Your task to perform on an android device: I also want to search for hotels to stay at after reaching Berlin. I'm looking for a hotel with a single room, and the stay dates are January 1, 2024, to January 5, 2024, so search for the hotel in Berlin, Germany, for a stay on these days in the ixigo app.
Image 0: 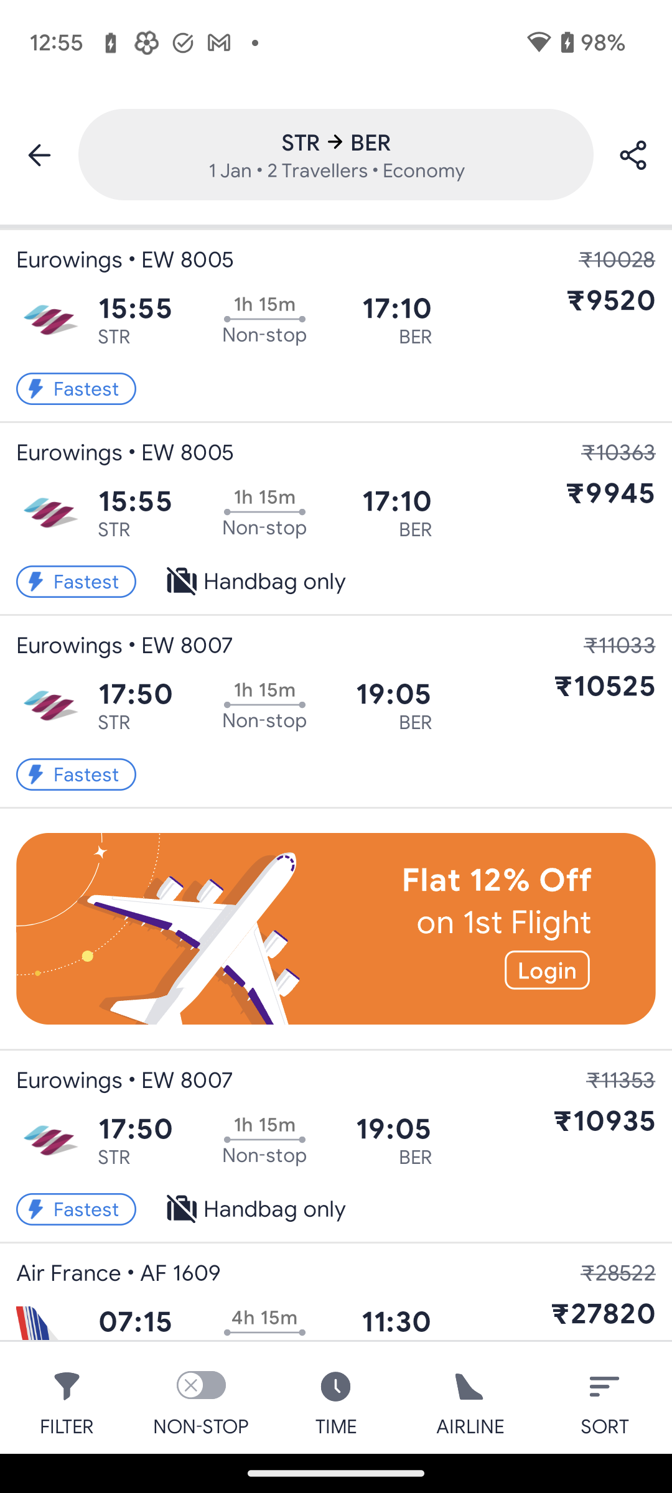
Go back to the previous page to view the find hotels option
Step 0: press back button
Image 1: 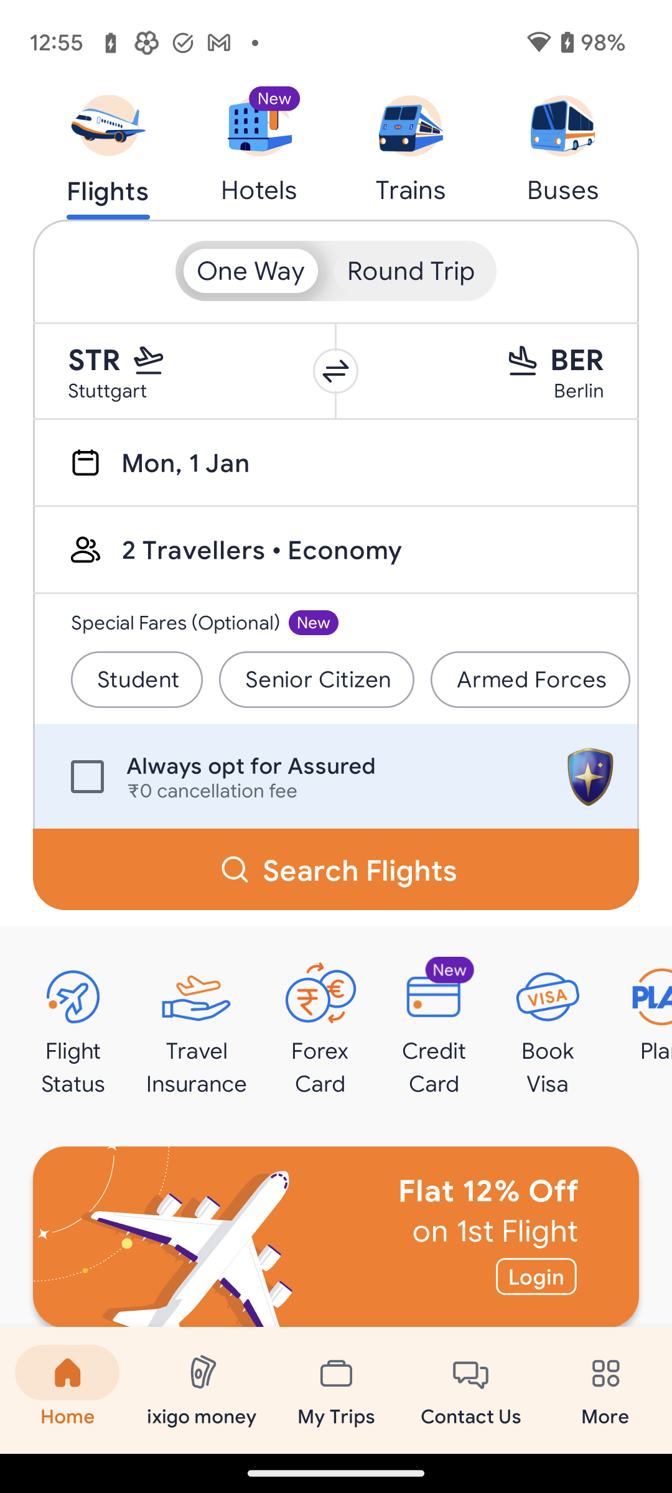
Click on the hotels tab icon at the top of the screen to search for the hotels
Step 1: click (259, 126)
Image 2: 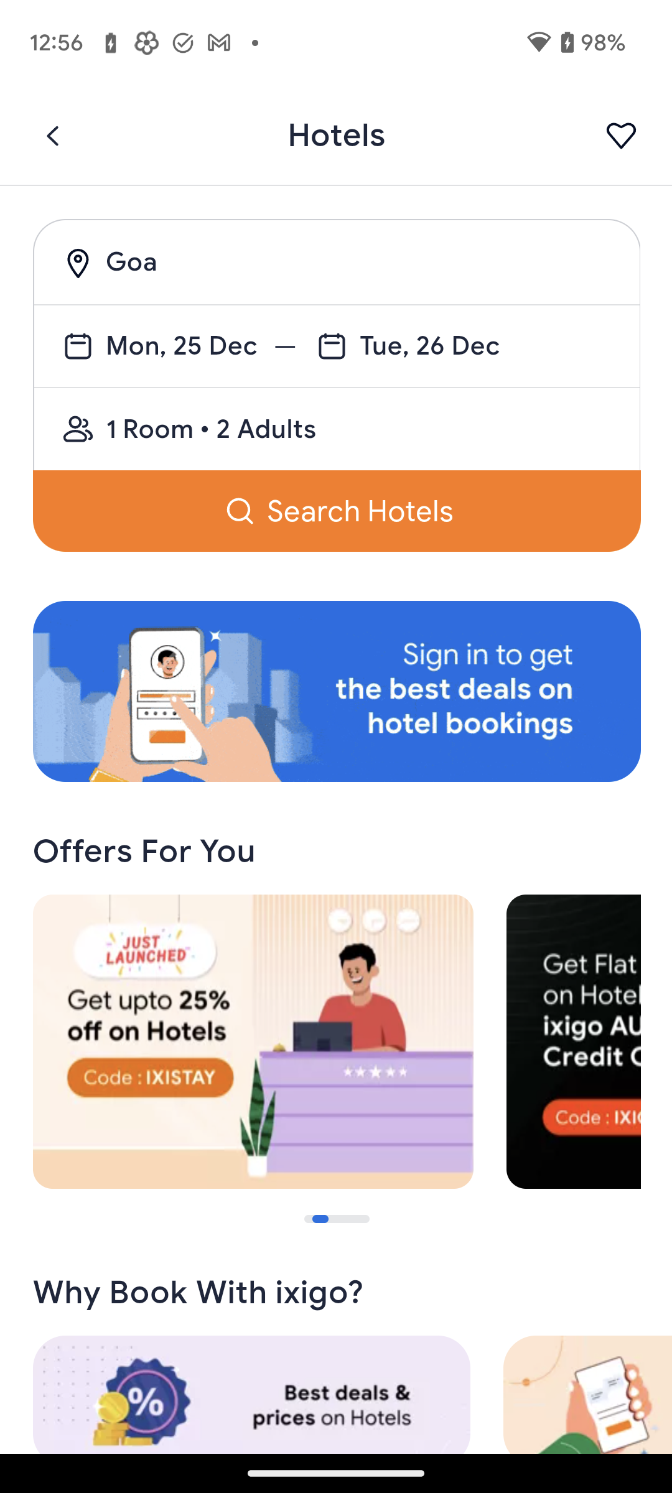
Click on the location bar to enter the city name to search for the hotel in this city
Step 2: click (131, 261)
Image 3: 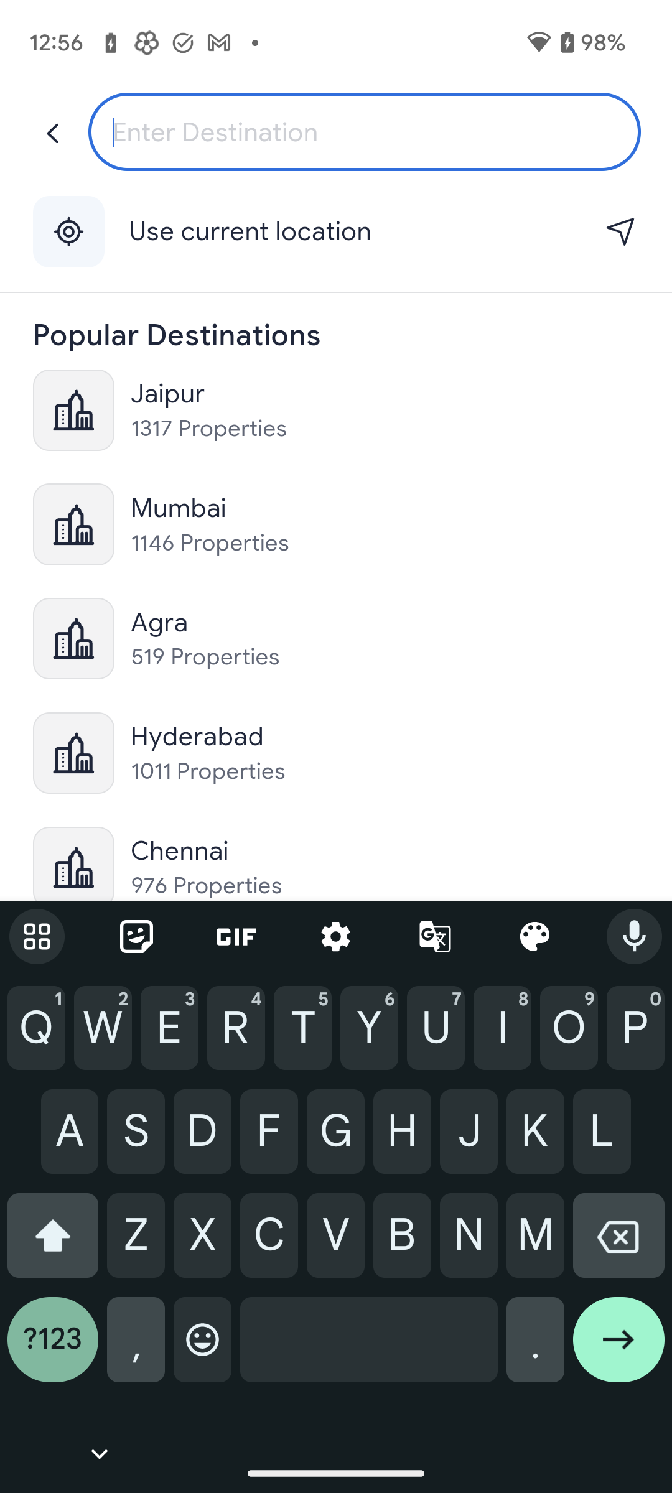
Type Berlin, Germany in the location bar to search for the hotels in this city
Step 3: type "Berlin, Germany"
Image 4: 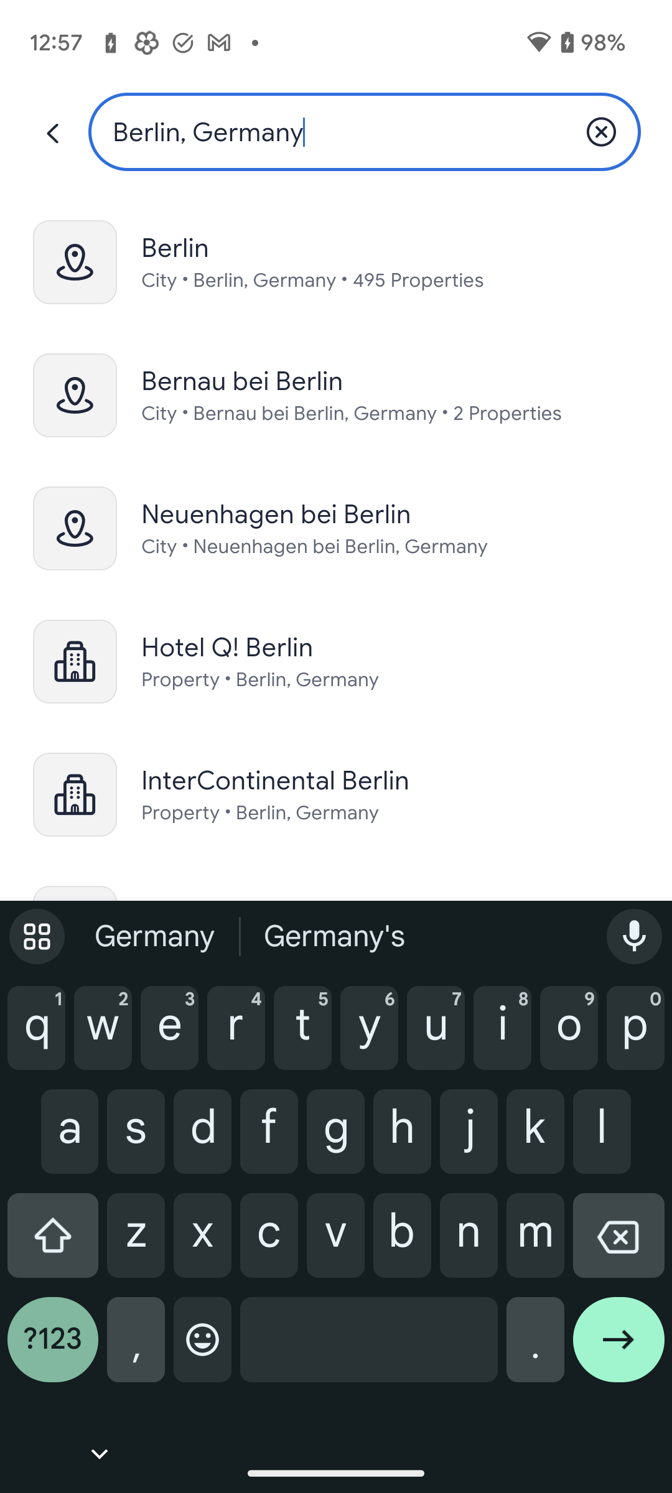
Click on the first suggested option to select the city
Step 4: click (312, 248)
Image 5: 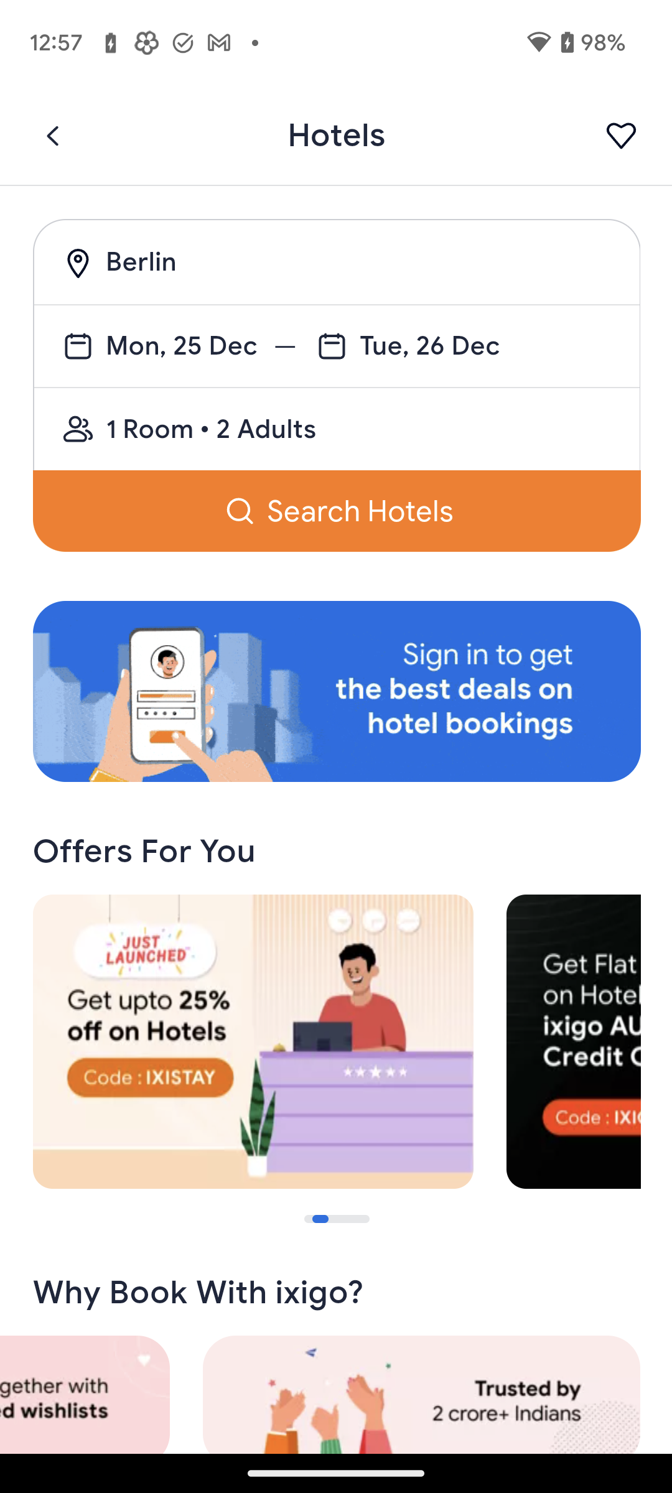
Click on the date section to select the check in date
Step 5: click (182, 345)
Image 6: 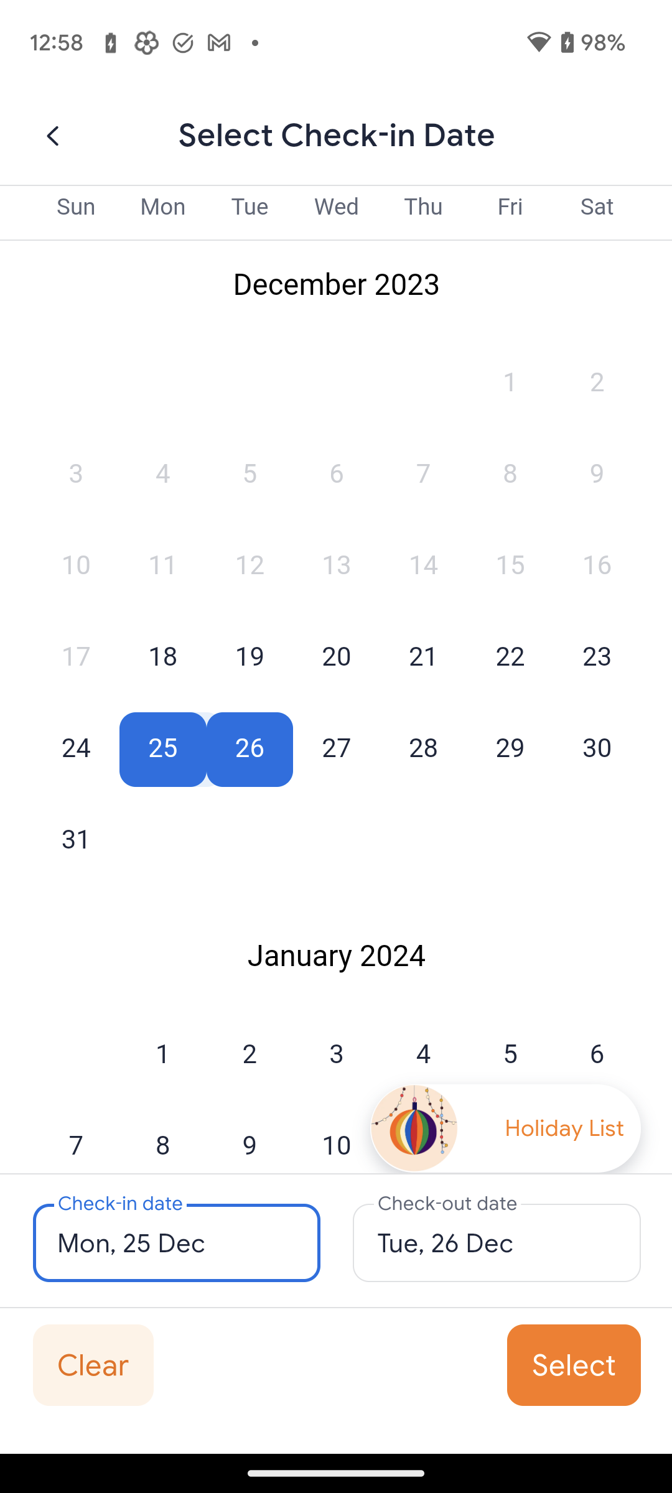
Click on January 1 to select the check in date
Step 6: click (163, 1055)
Image 7: 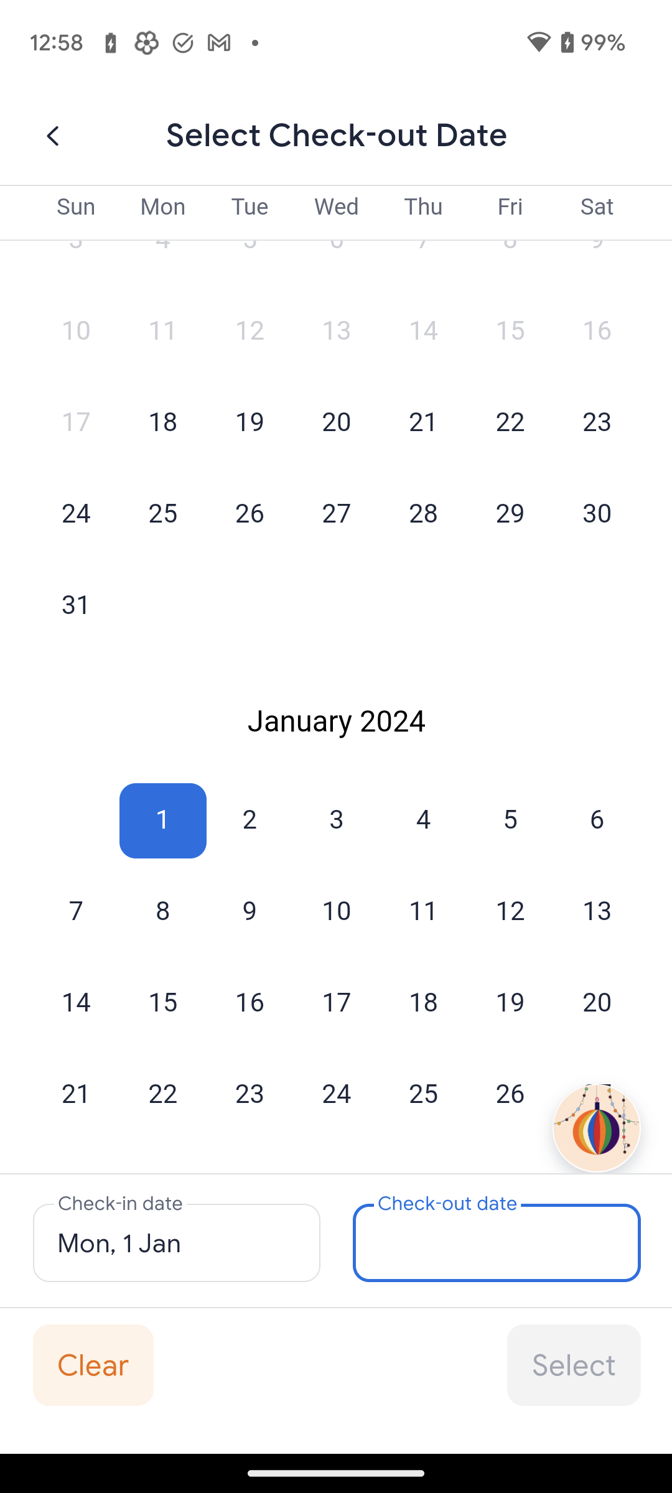
Click on January 5 to select the check out date
Step 7: click (510, 821)
Image 8: 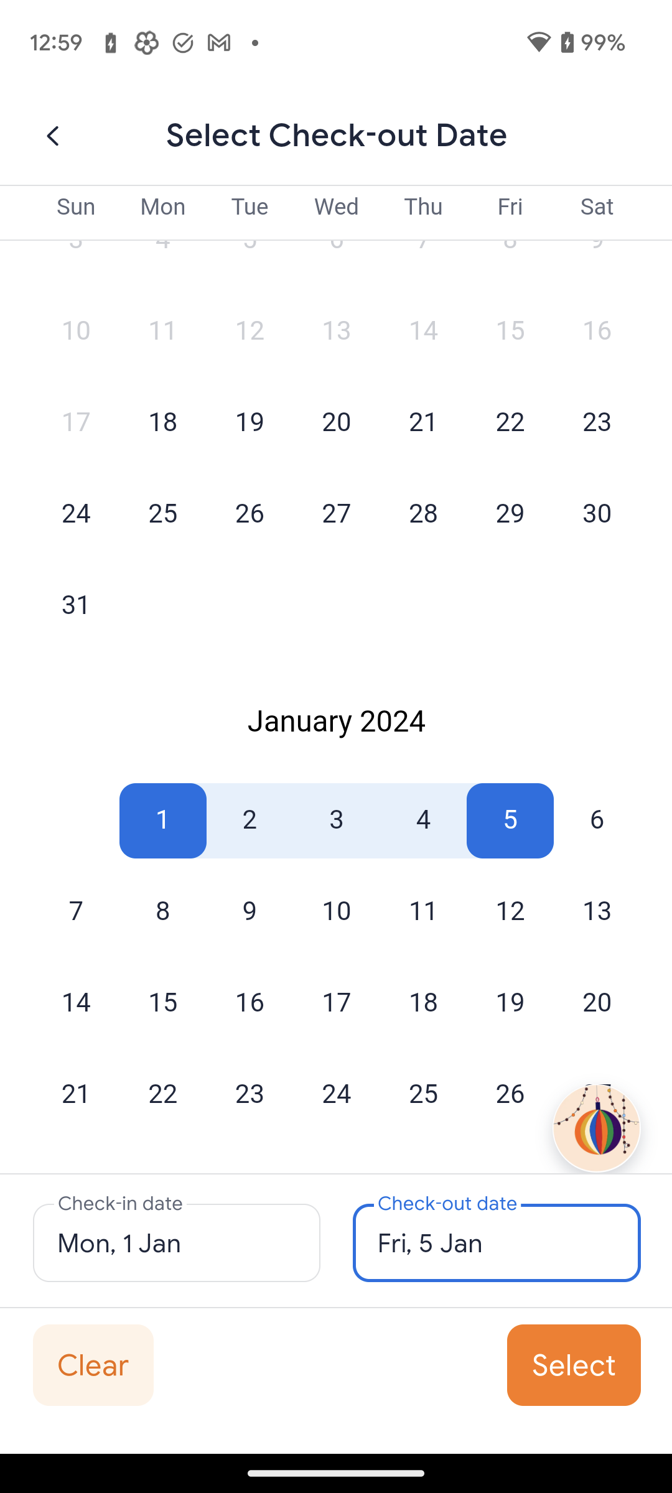
Click on the Select button at the bottom of the screen to confirm the stays dates.
Step 8: click (596, 1401)
Image 9: 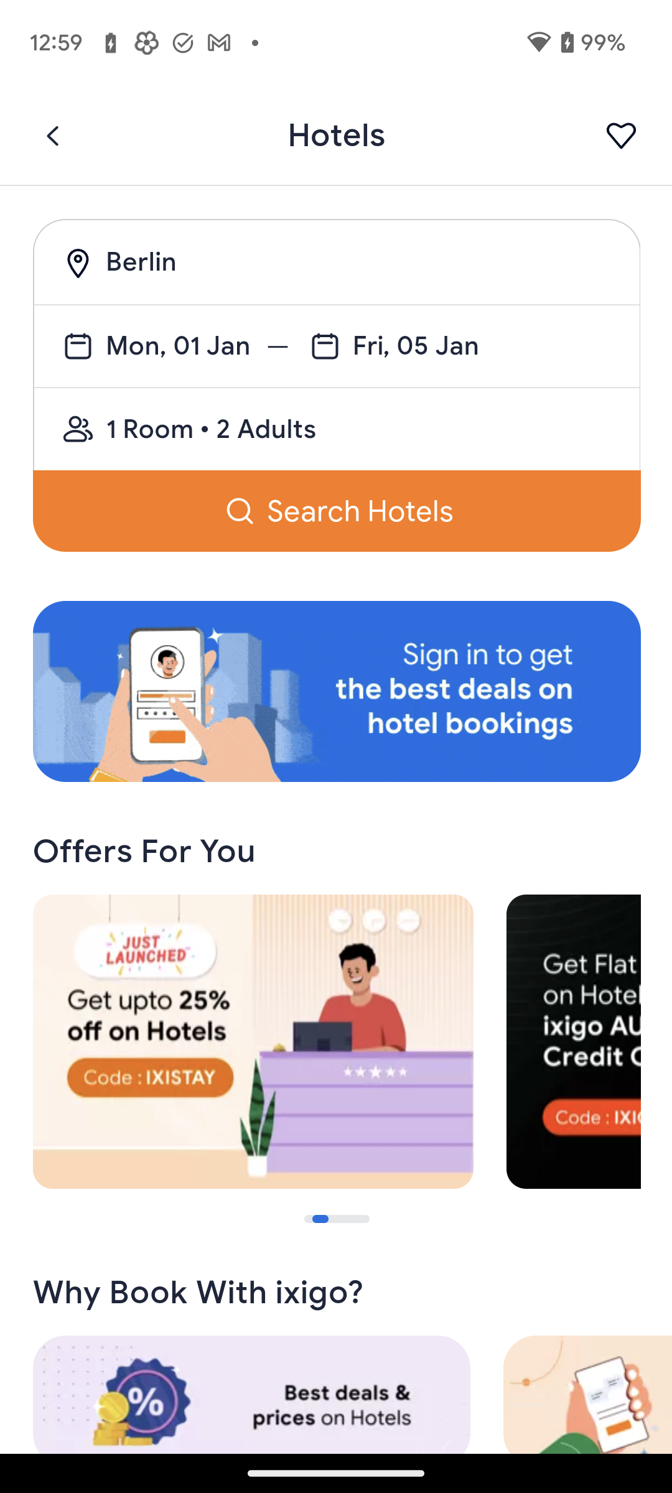
Click on the Search Hotels button to search for the hotels to stay in Berlin
Step 9: click (335, 510)
Image 10: 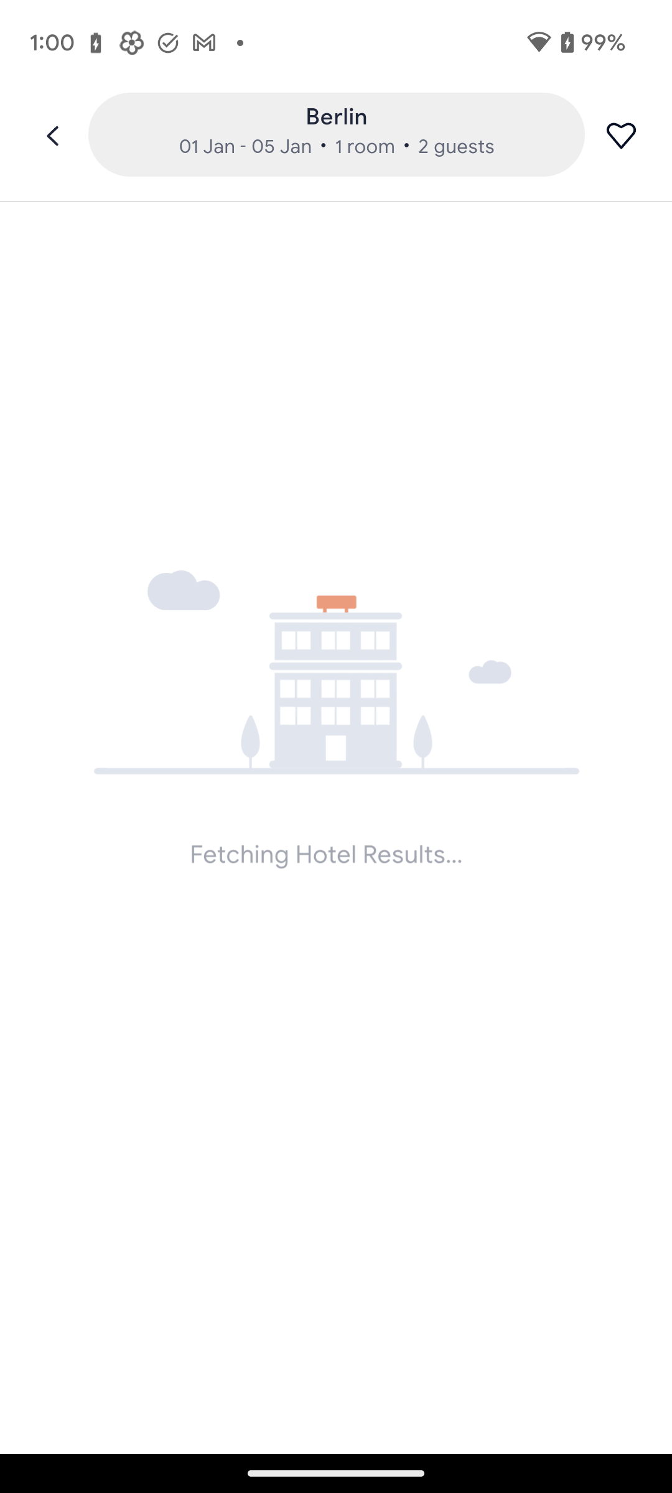
Click on the Search Hotels button to search for the hotels to stay in Berlin
Step 10: wait